Your task to perform on an android device: Set my cooking reminder for 6 p.m. daily.
Image 0: 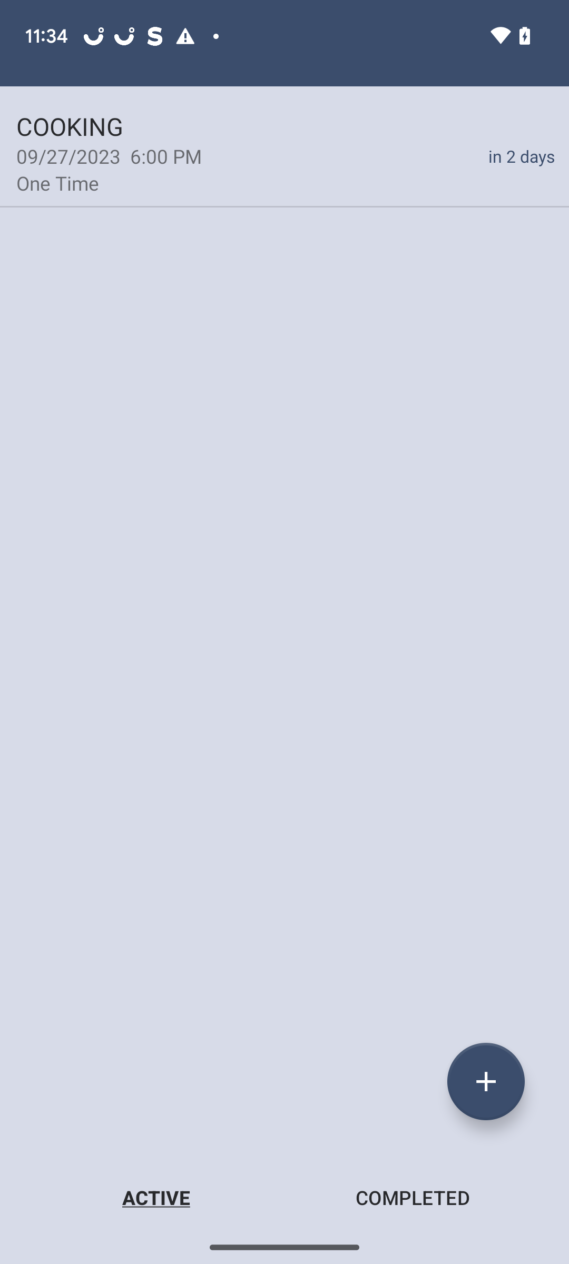
Click on the COOKING Reminder.
Step 0: click (284, 152)
Image 1: 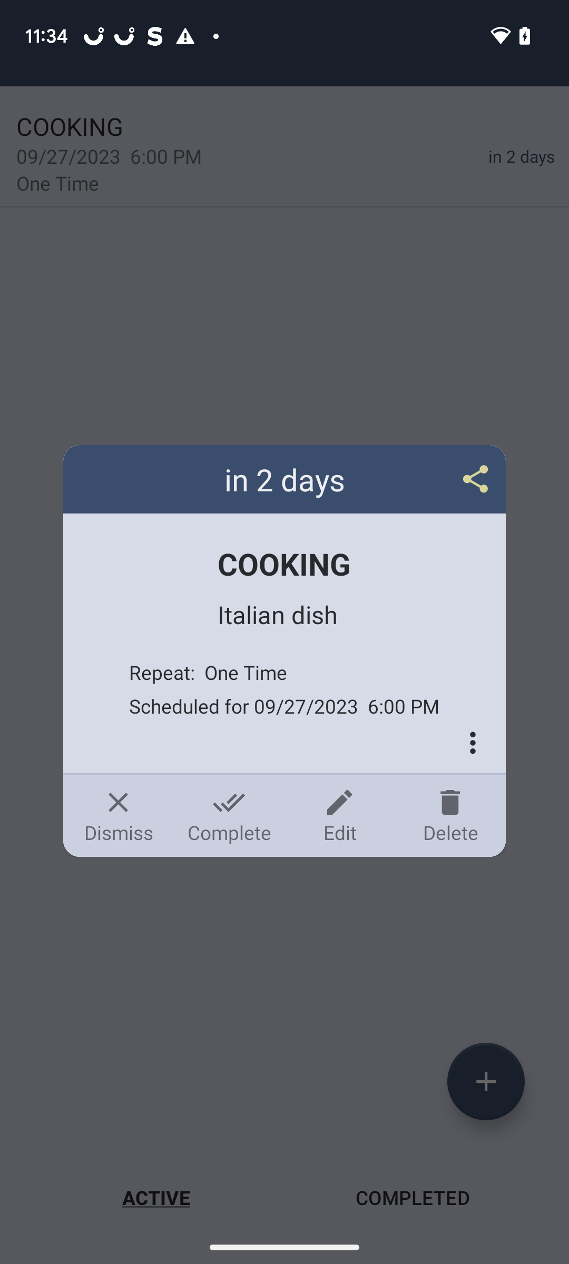
Click on Edit on the left side of the Delete icon in the bottom right corner of the box displayed.
Step 1: click (339, 815)
Image 2: 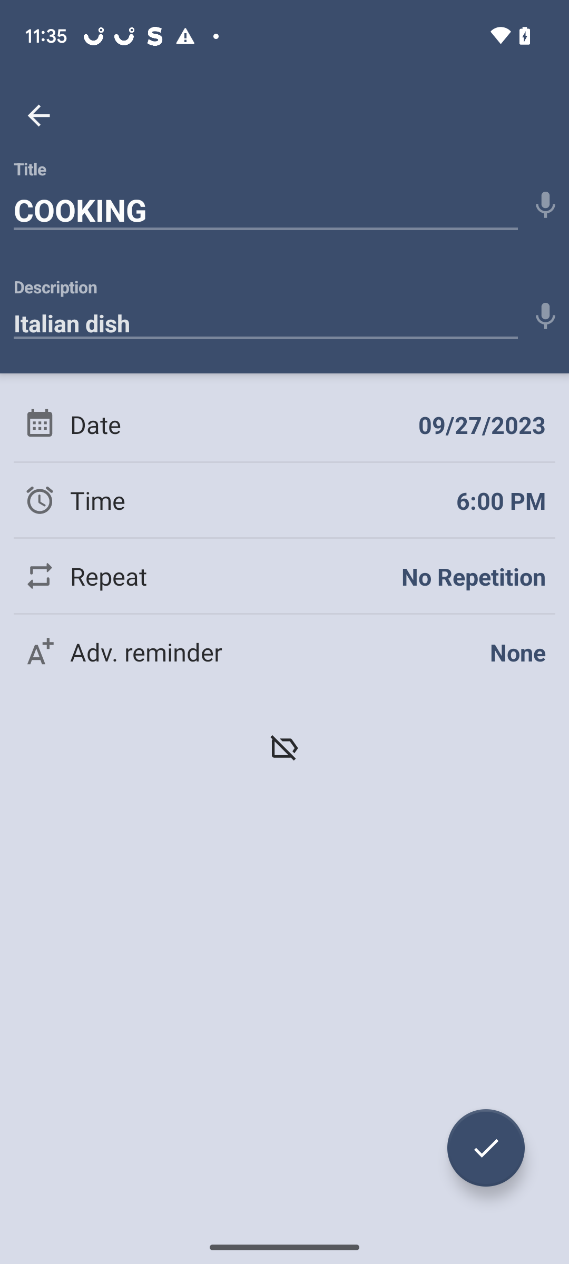
click on the tab Repeat.
Step 2: click (212, 576)
Image 3: 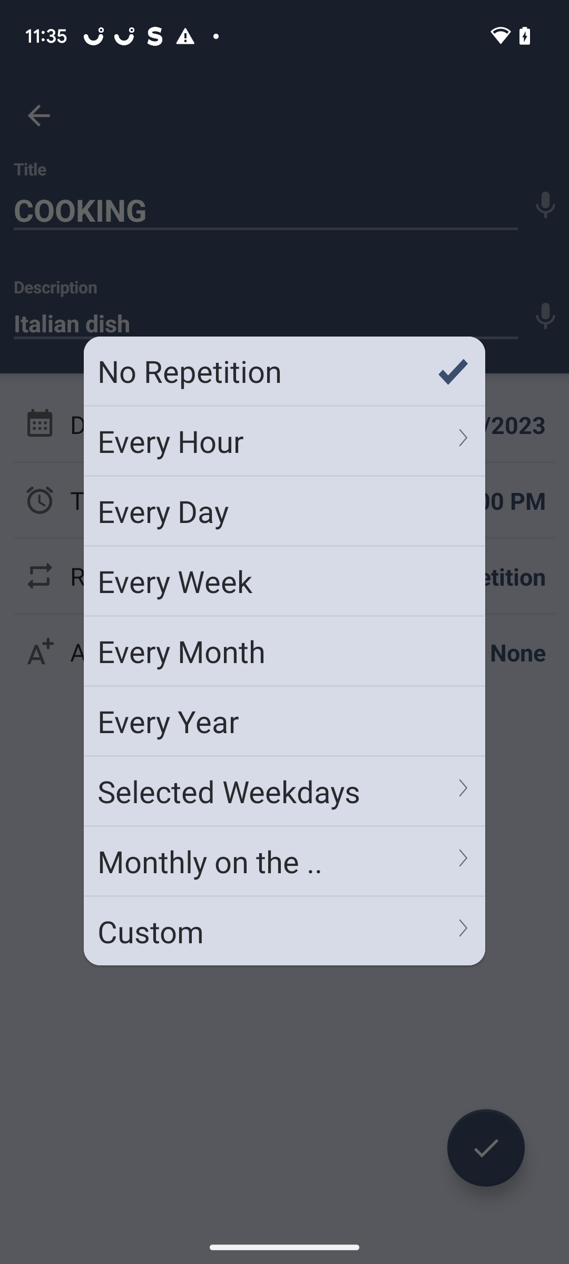
Click on the Third option Every Day.
Step 3: click (284, 511)